Your task to perform on an android device: Export your all reminder in drive  app
Image 0: 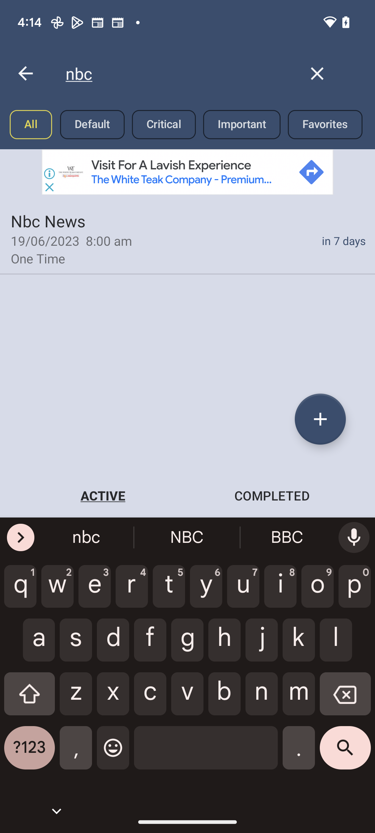
clear the search bar 
Step 0: click (317, 74)
Image 1: 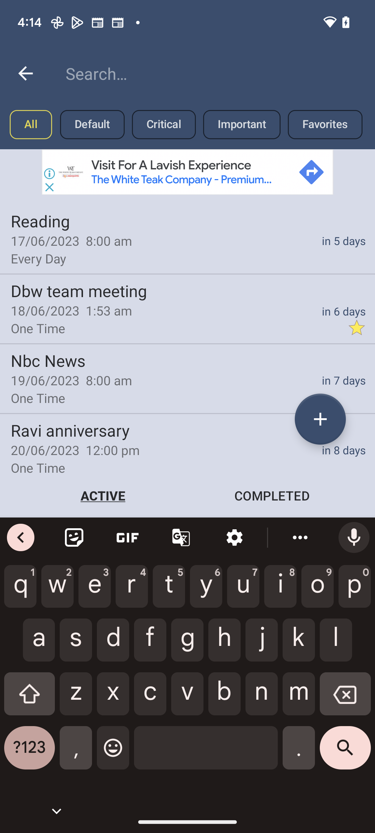
go back to the home page of the app
Step 1: press back button
Image 2: 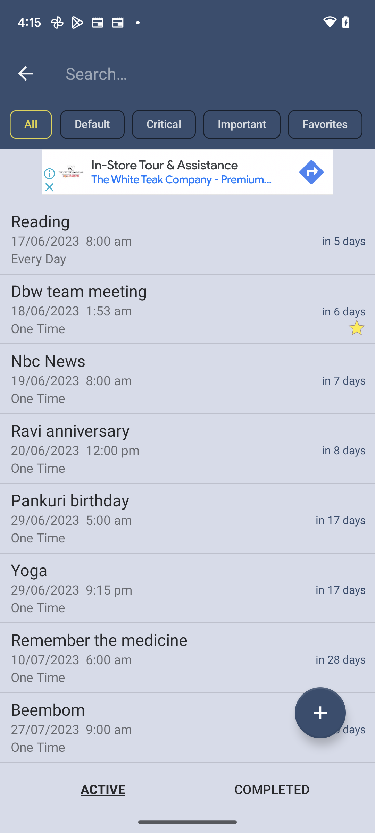
go back to the home page of the app
Step 2: press back button
Image 3: 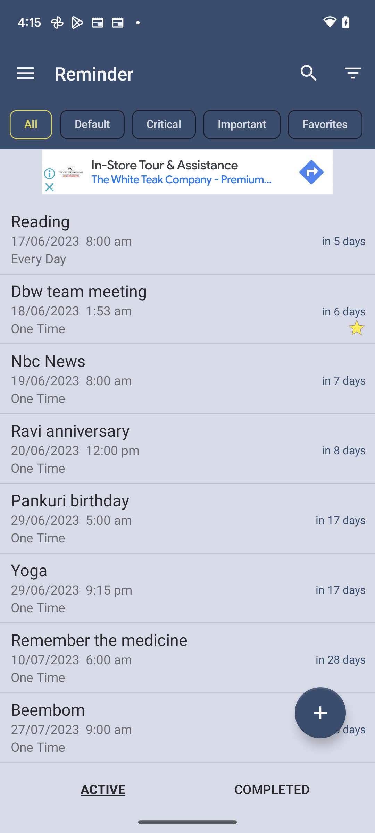
click on the three lines at the top left corner of the screen 
Step 3: click (25, 73)
Image 4: 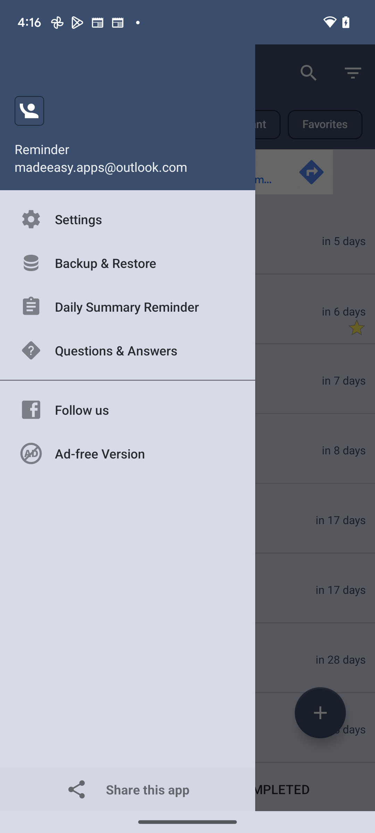
go to backup & restore option
Step 4: click (127, 263)
Image 5: 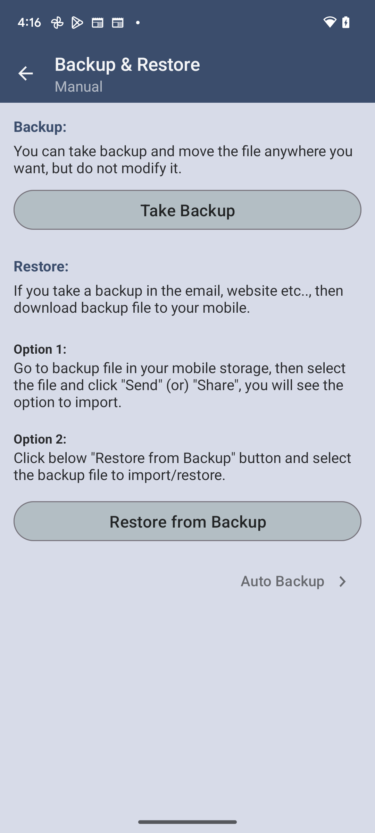
click on the take backup button
Step 5: click (187, 210)
Image 6: 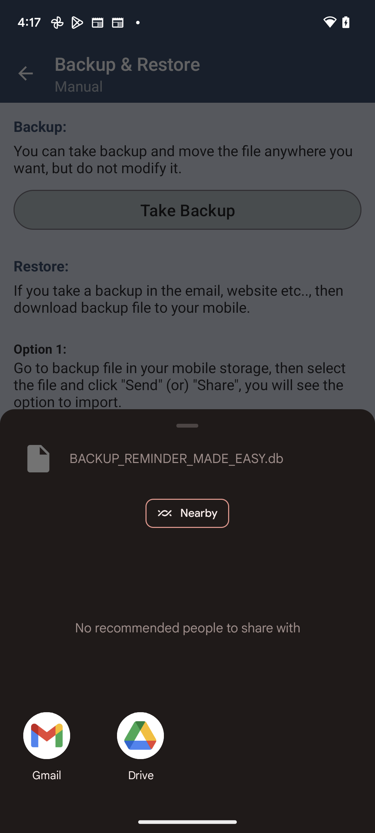
go to the drive section at the bottom of the screen
Step 6: click (140, 735)
Image 7: 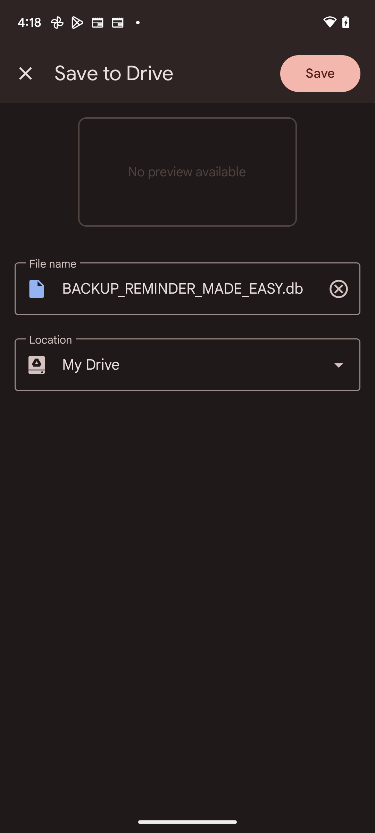
click on the save button
Step 7: click (320, 74)